Your task to perform on an android device: I want to create a drawing with the Name of “A Lecture on Dutch History” in the Sketchbook app because I want to create it for my office presentation
Image 0: 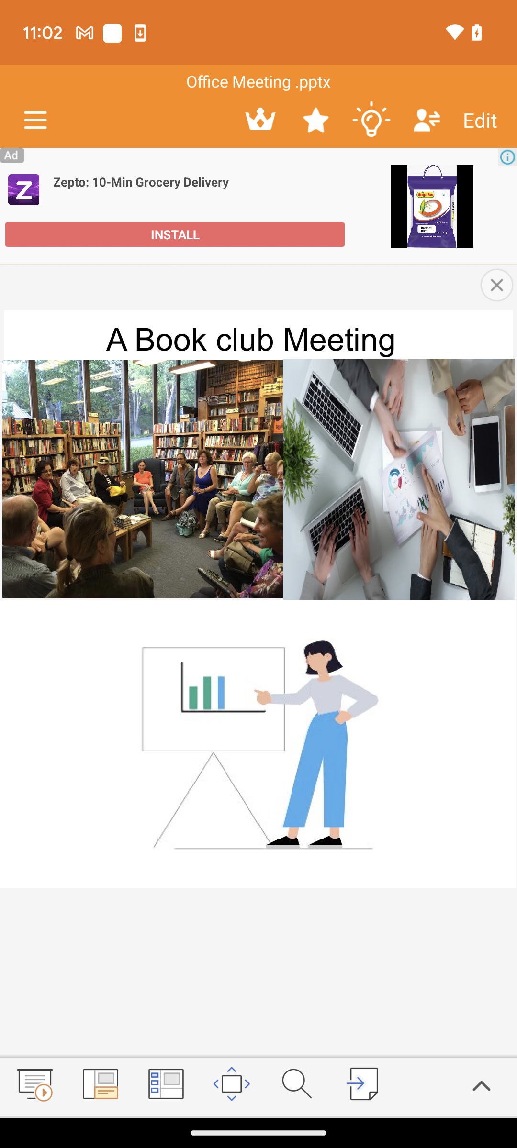
Open the Sketchbook app 
Step 0: open app "Sketchbook"
Image 2: 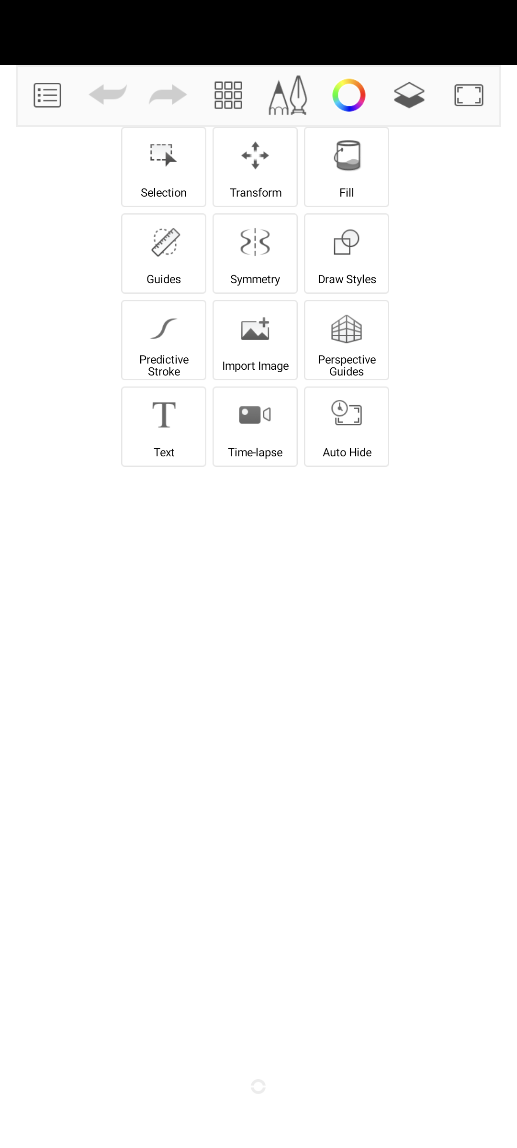
Click on the text icon 
Step 2: click (170, 431)
Image 3: 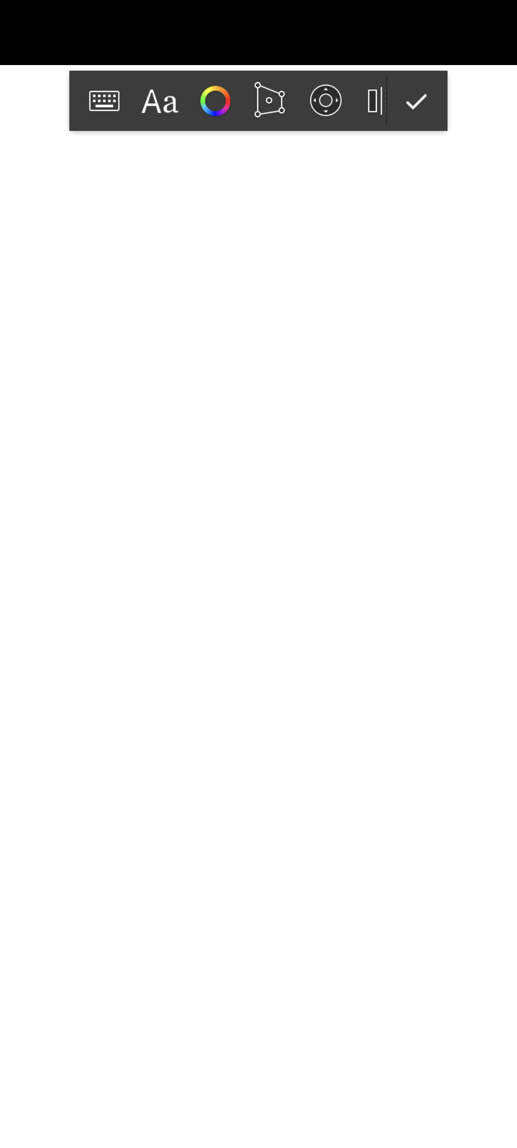
Click on the typewriter icon
Step 3: click (105, 91)
Image 4: 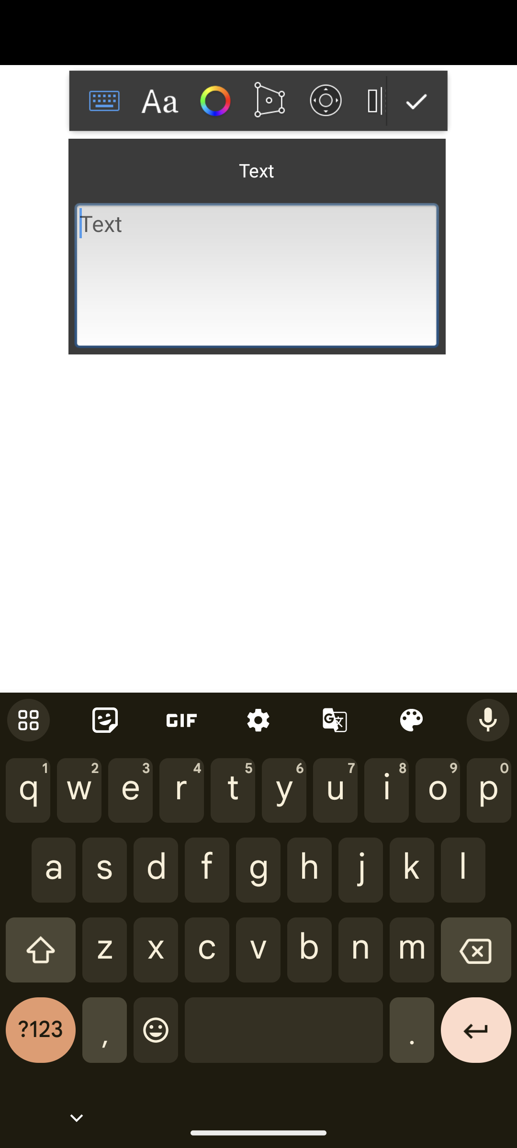
Type A Lecture on Dutch History
Step 4: type "A Lecture on Dutch History"
Image 5: 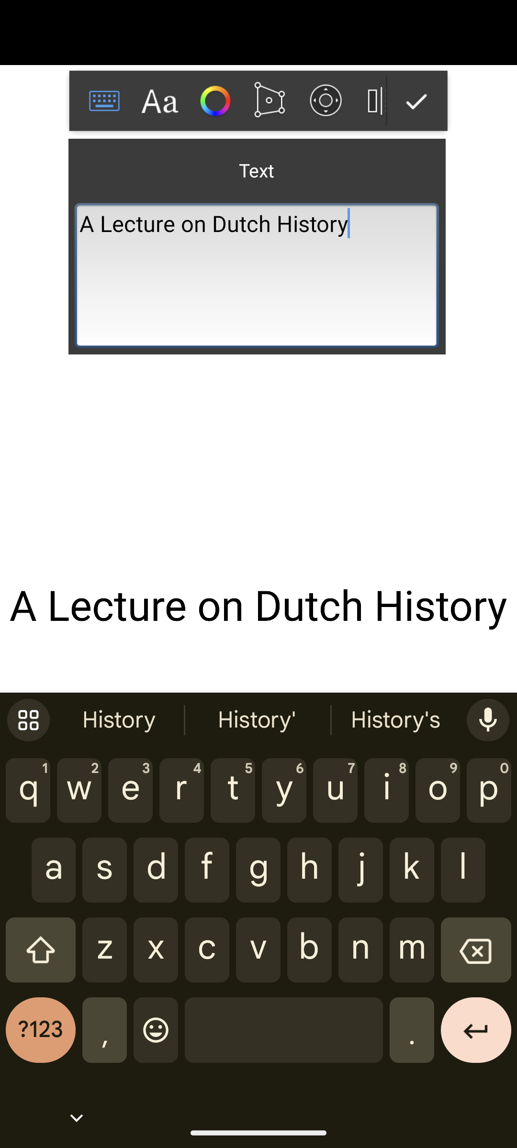
Click on the right icon 
Step 5: click (410, 102)